Your task to perform on an android device: I am all done with the browsing , add Women’s  jordan  to the wishlist in the Nike app
Image 0: 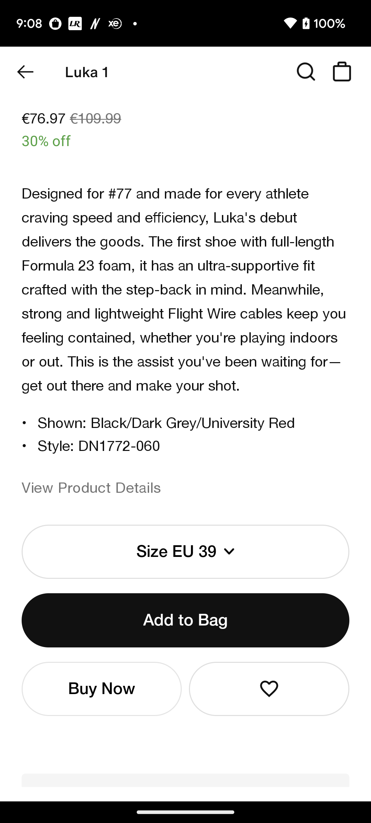
Click on the heart icon to add in wishlist
Step 0: click (269, 689)